Your task to perform on an android device: As i need to be confirmed about the product ,Read the review of the ForeverRUN NITROtm Women's Running shoes  in the Puma app 
Image 0: 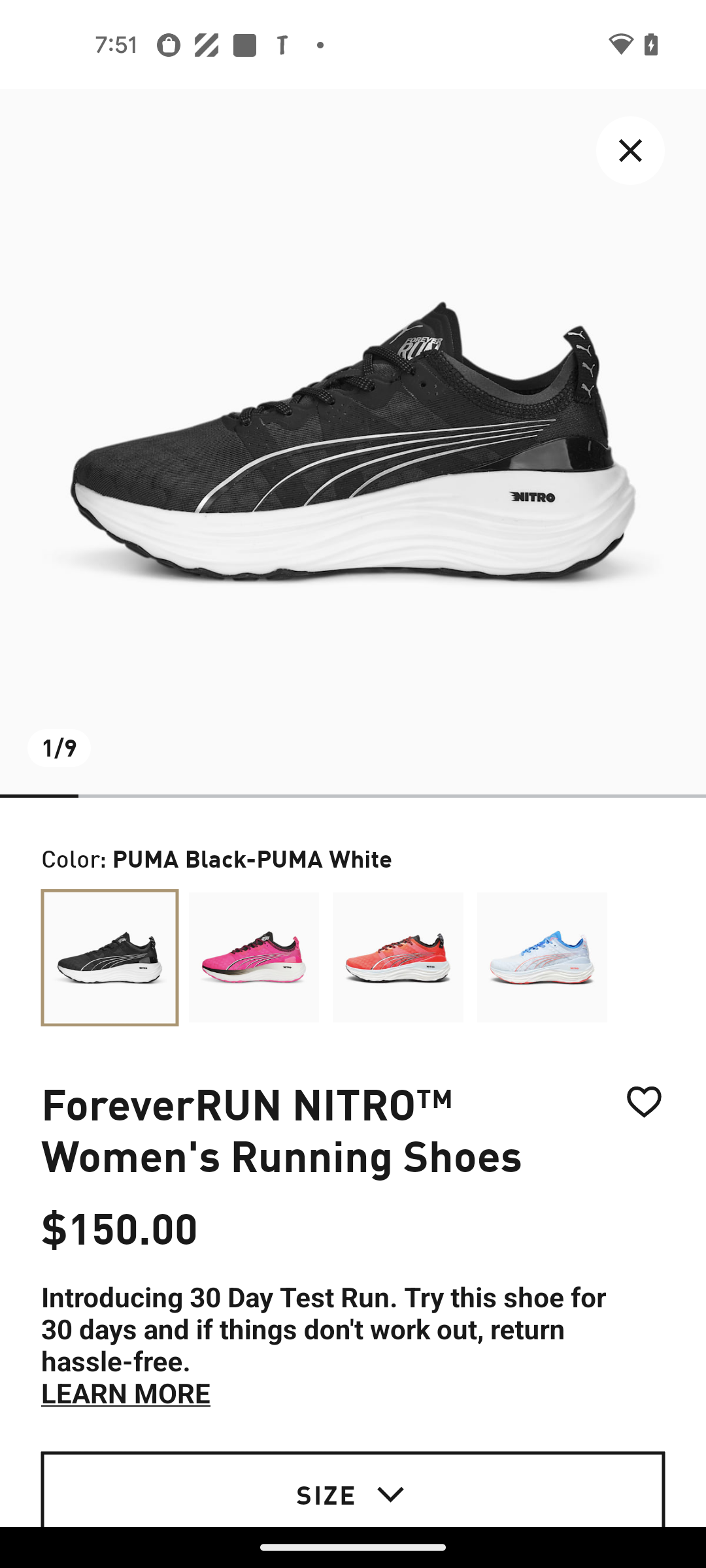
Swipe up to view the Reviews option 
Step 0: scroll down
Image 1: 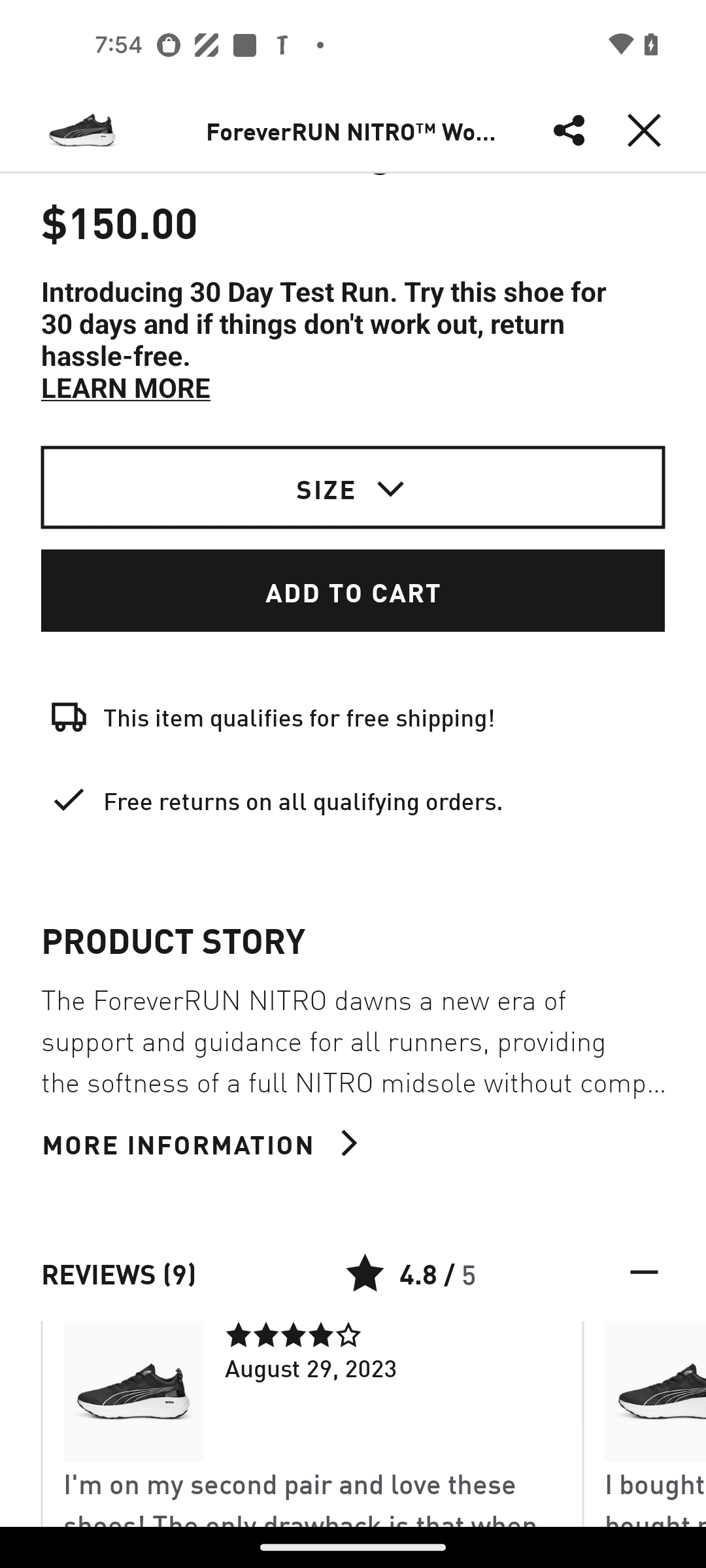
Swipe up to view the Reviews option 
Step 1: scroll down
Image 2: 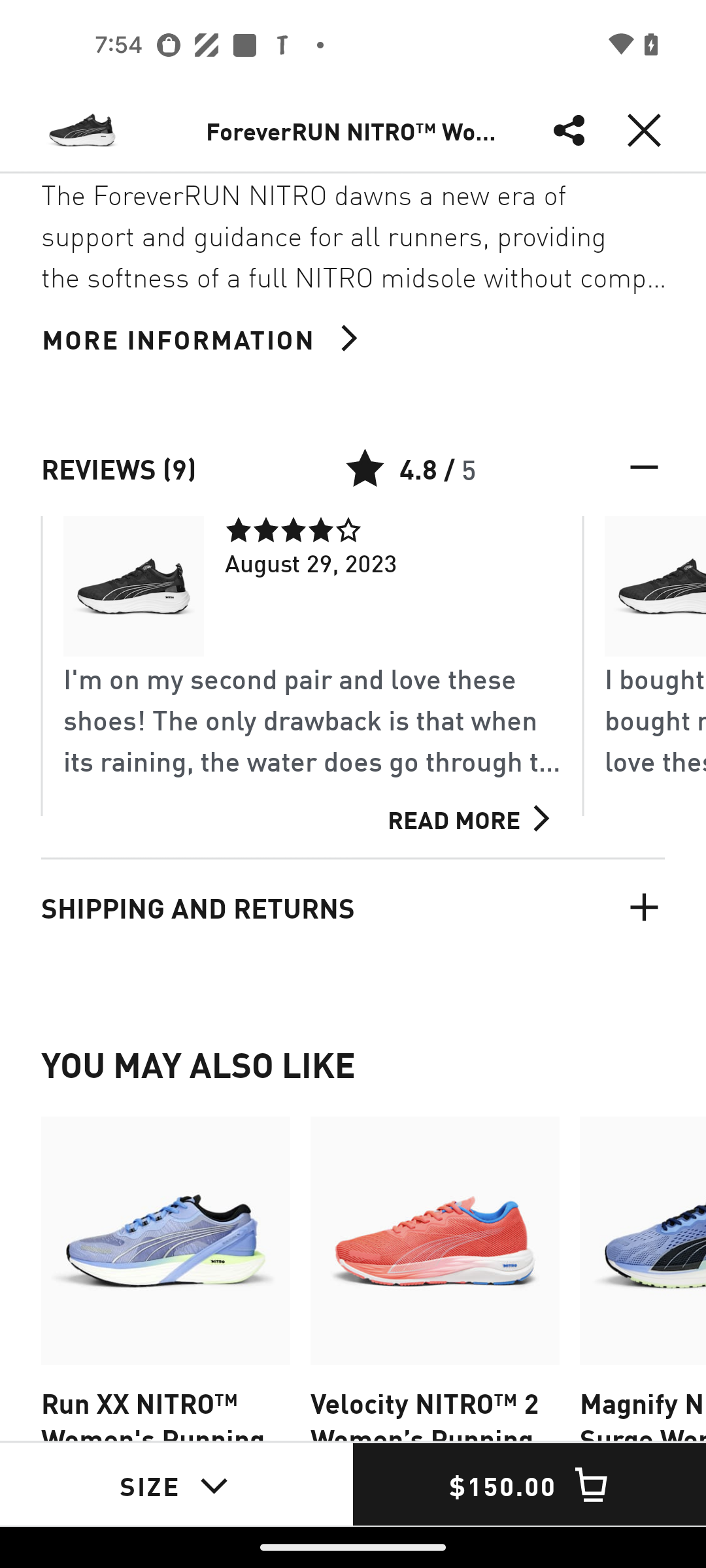
Click on the Read more 
Step 2: click (454, 808)
Image 3: 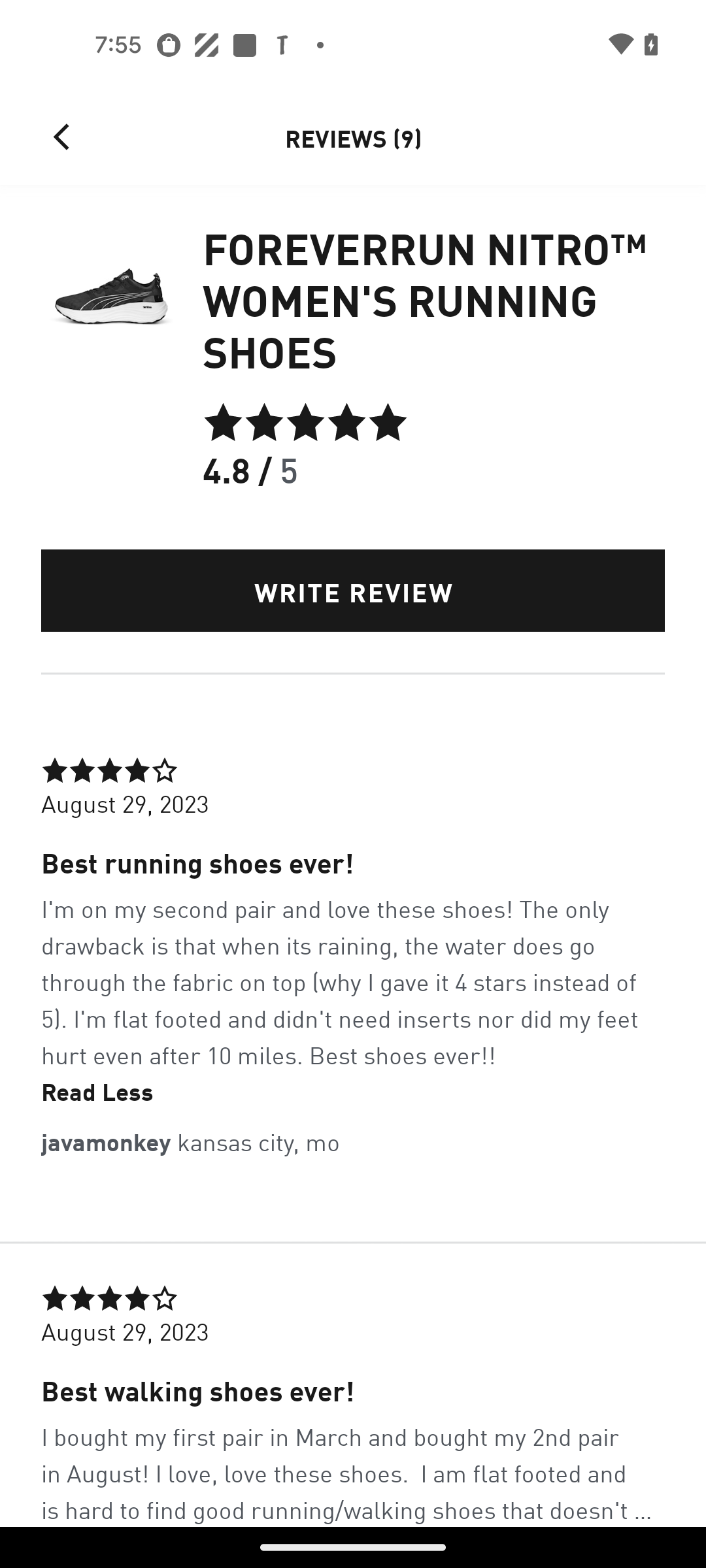
Swipe up
Step 3: scroll down
Image 4: 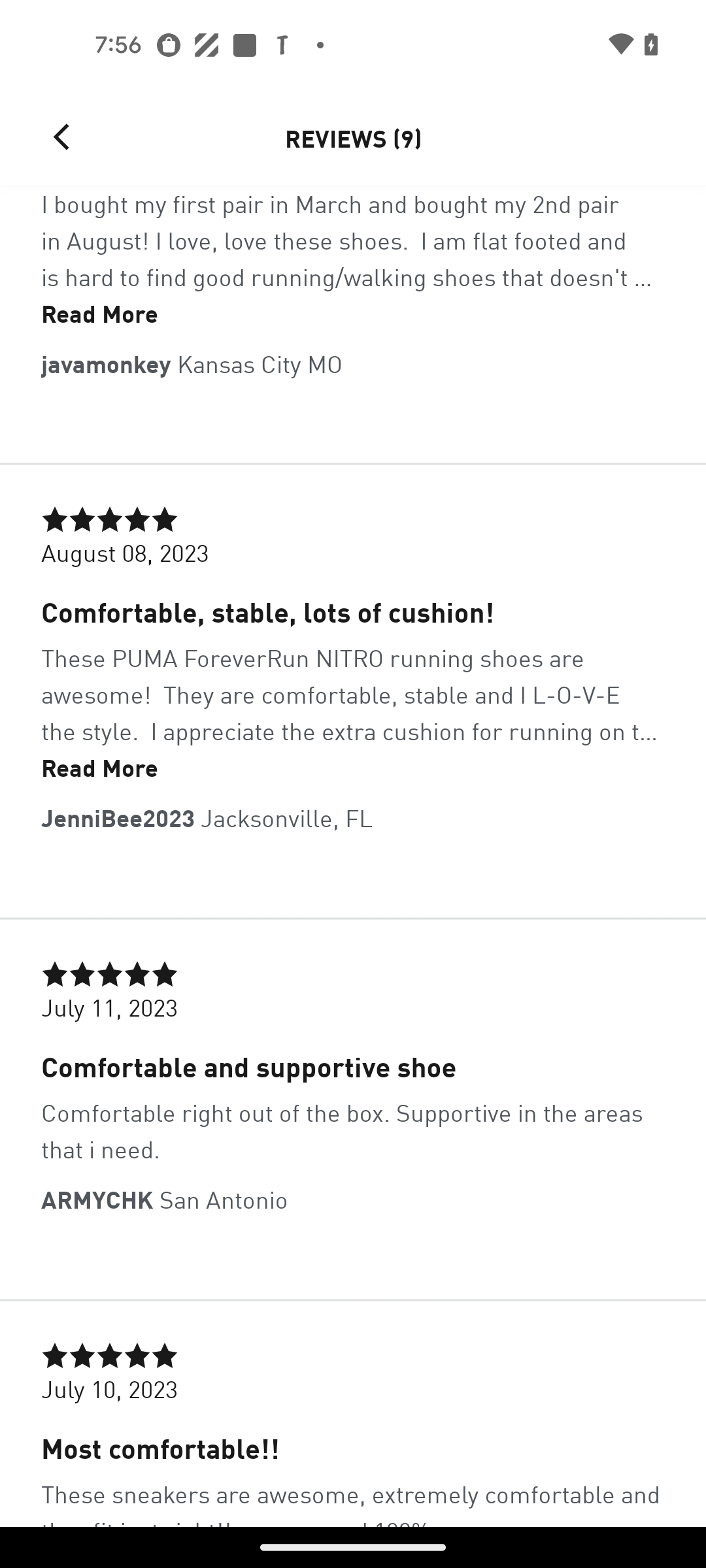
Swipe up
Step 4: scroll down
Image 5: 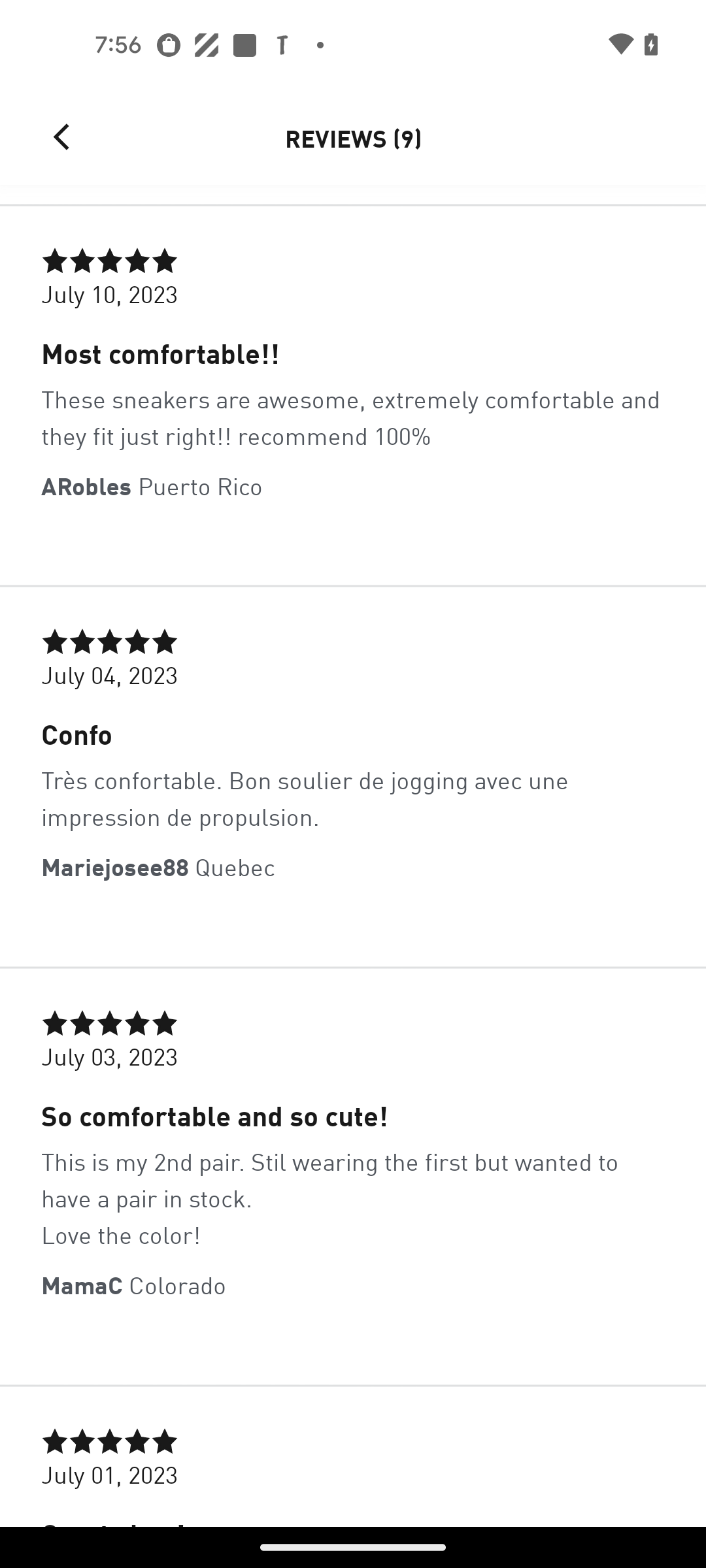
Swipe up
Step 5: scroll down
Image 6: 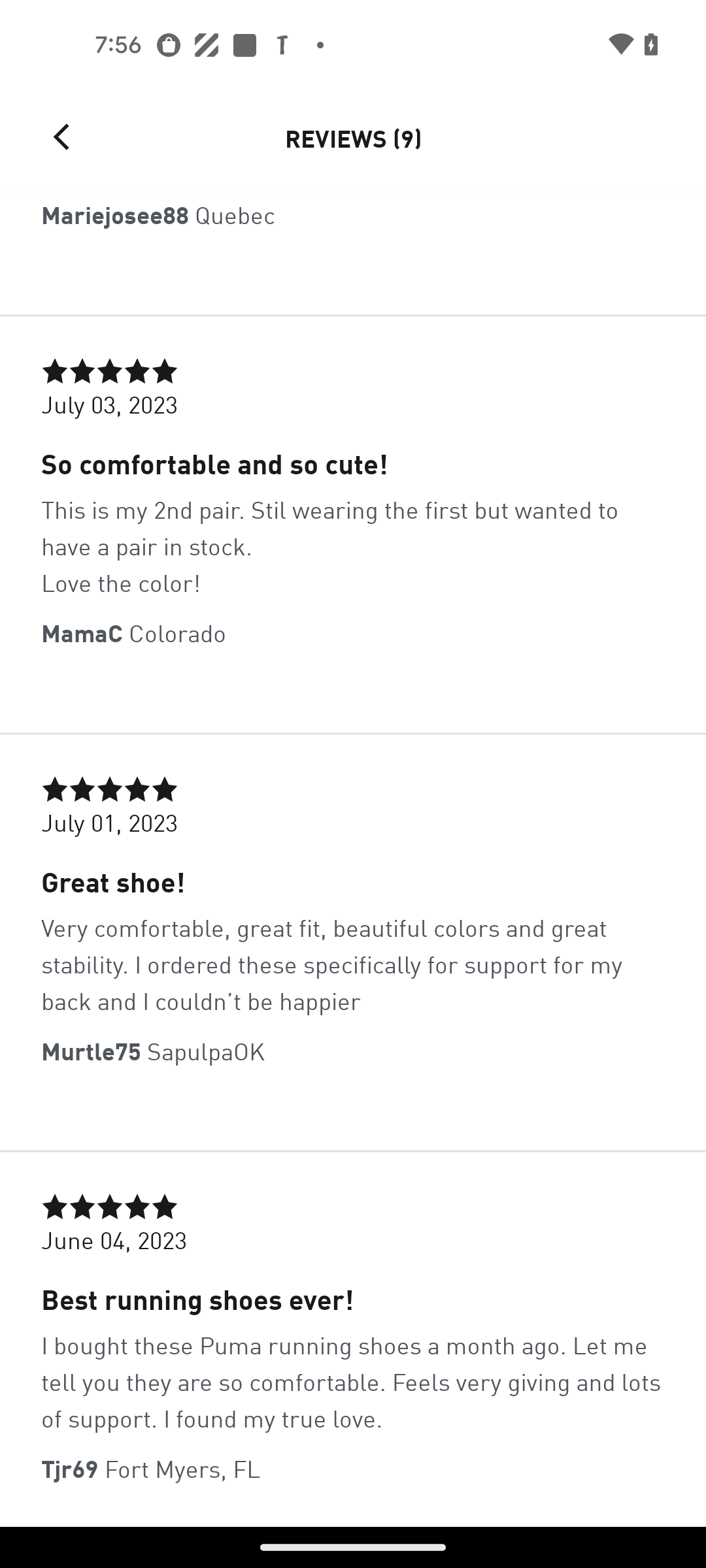
Swipe up
Step 6: scroll down